Your task to perform on an android device: My wife told me that before purchasing any electric lawn mower, compare the price of it with that of other sellers. This BLACK+DECKER Electric Lawn Mower 10-Amp Corded - BEMW 472 BH seems good, and I want to purchase it, but I need to compare its price with other sellers. So compare the price of the BLACK+DECKER Electric Lawn Mower 10-Amp Corded - BEMW 472 BH with other sellers in the desertcart app.
Image 0: 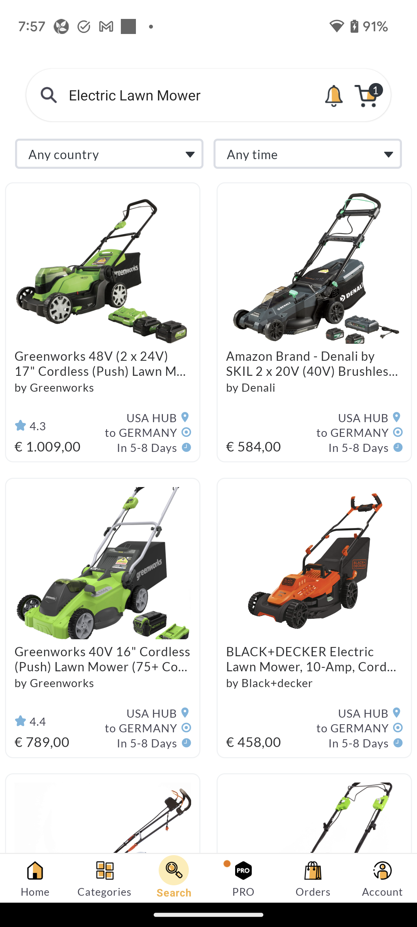
Click on the BLACK+DECKER Electric Lawn Mower 10-Amp Corded - BEMW 472 BH to view the price comparison with other sellers.
Step 0: click (314, 659)
Image 1: 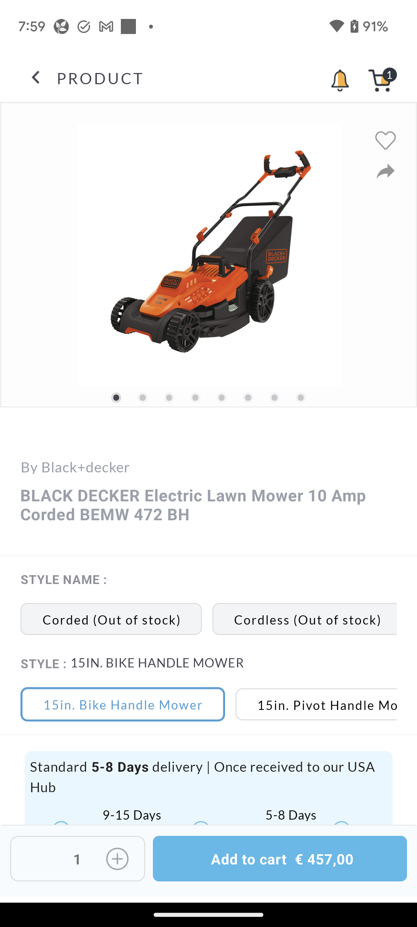
Scroll down to view the price of other sellers of this product
Step 1: scroll down
Image 2: 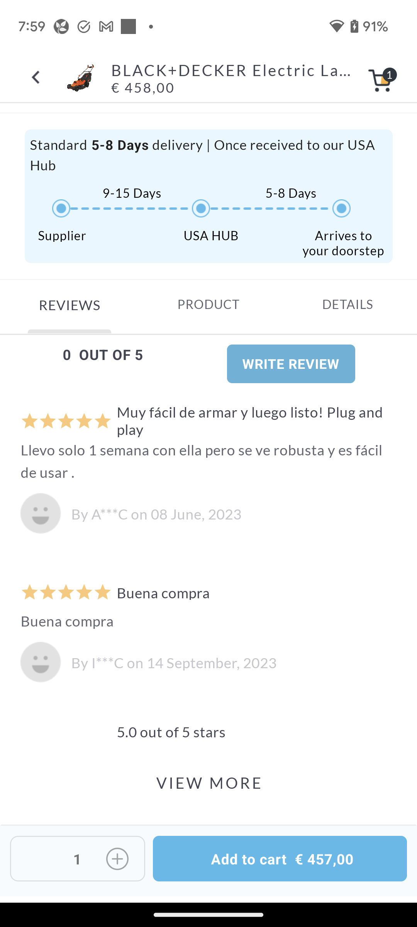
Scroll down to view the price of other sellers of this product
Step 2: scroll down